Your task to perform on an android device: In the AllTrails App enter the location uttarakhand and select hiking trail and show the list of trails of uttarakhand
Image 0: 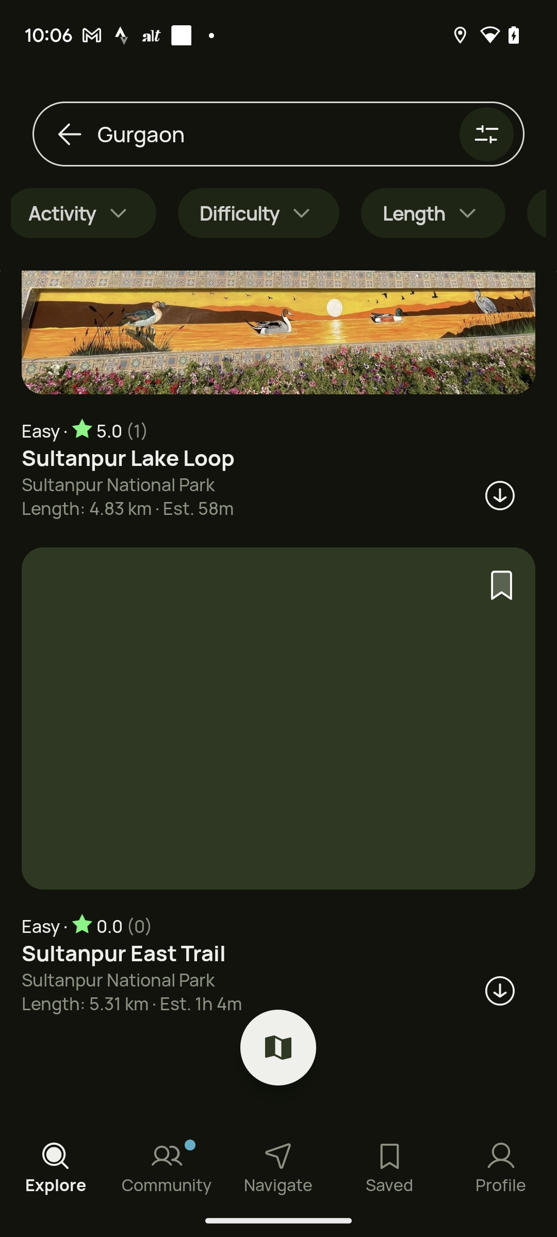
Click on the search  bar
Step 0: click (278, 134)
Image 3: 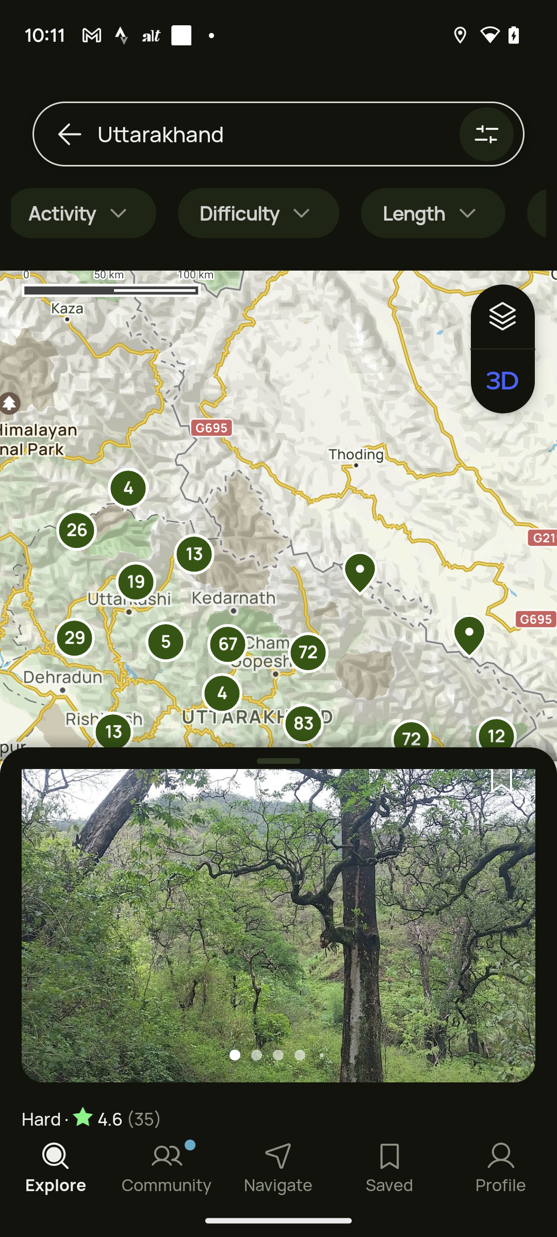
Click on the filter icon icon at the top right corner
Step 3: click (481, 134)
Image 4: 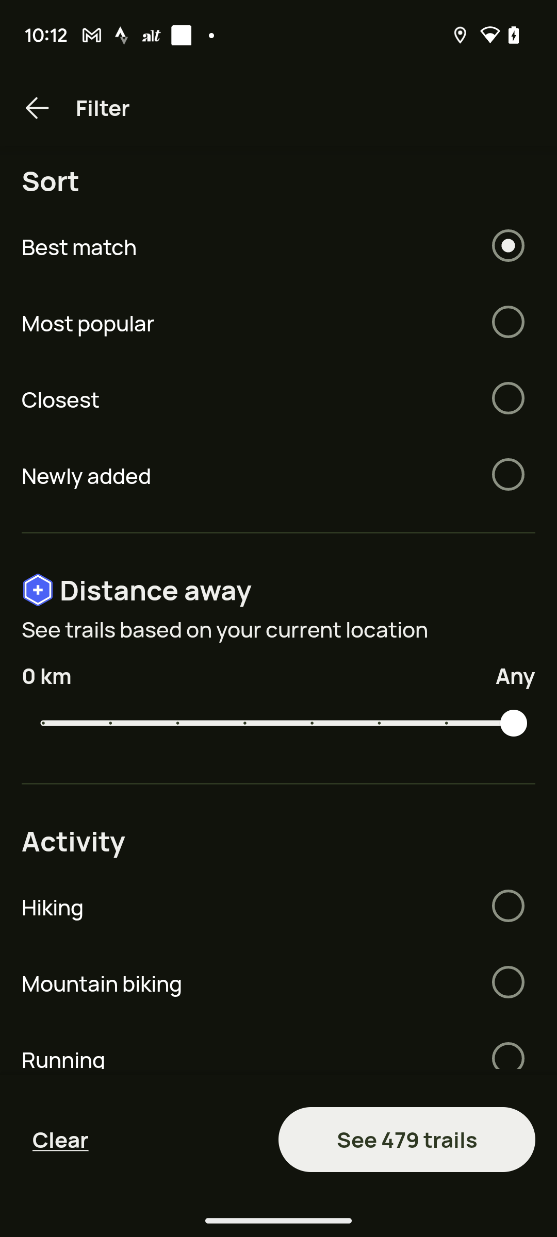
Select hiking option in activity
Step 4: click (273, 906)
Image 6: 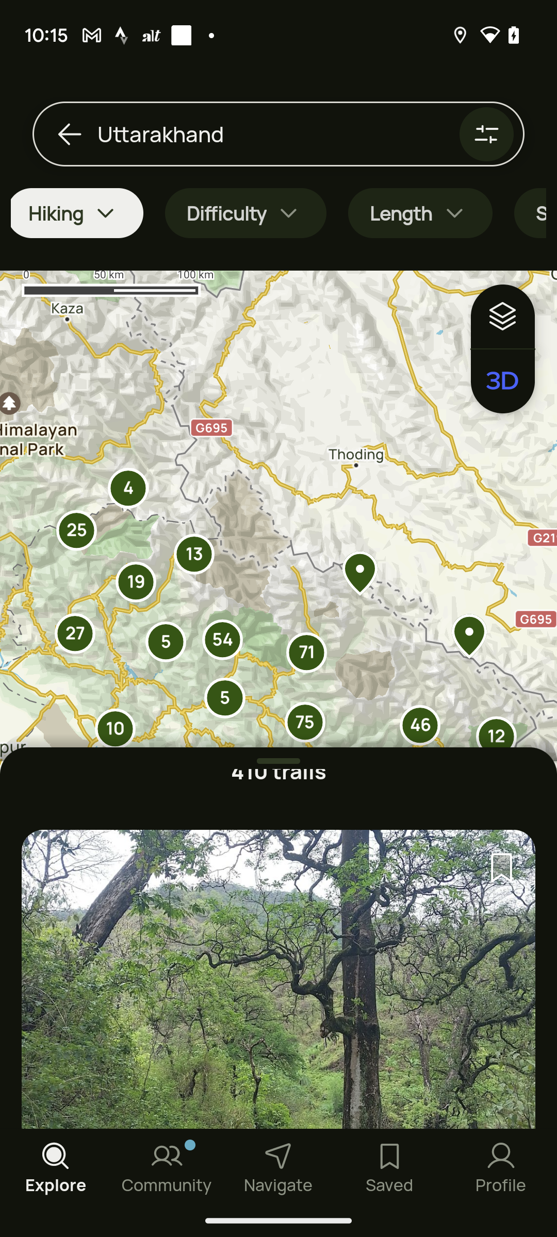
Swipe on the 410 trails
Step 6: scroll down
Image 7: 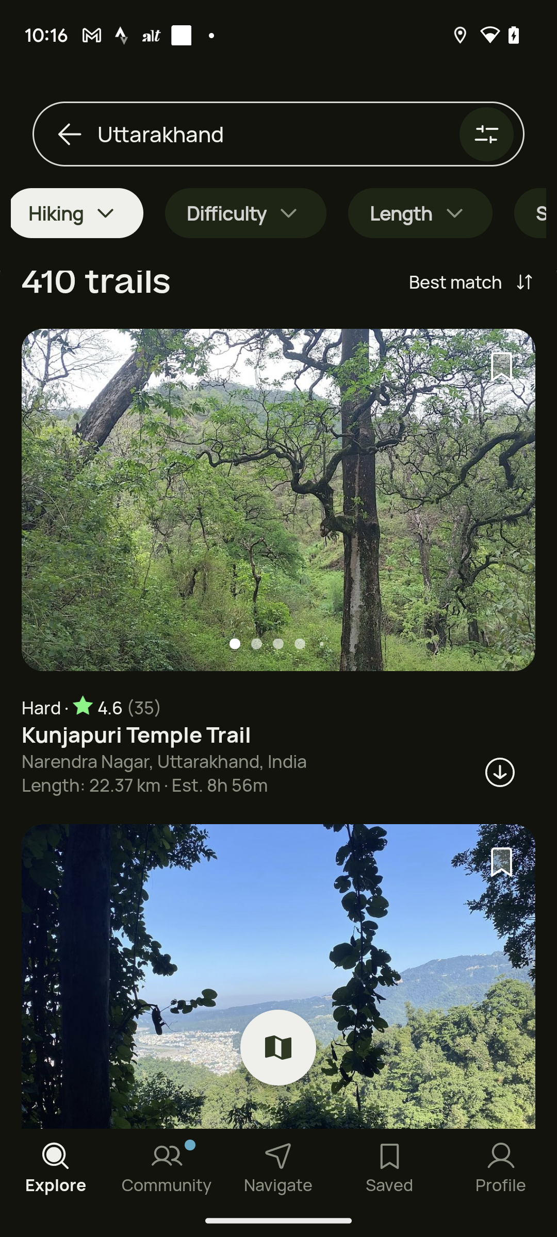
Swipe on the 410 trails
Step 7: scroll down
Image 8: 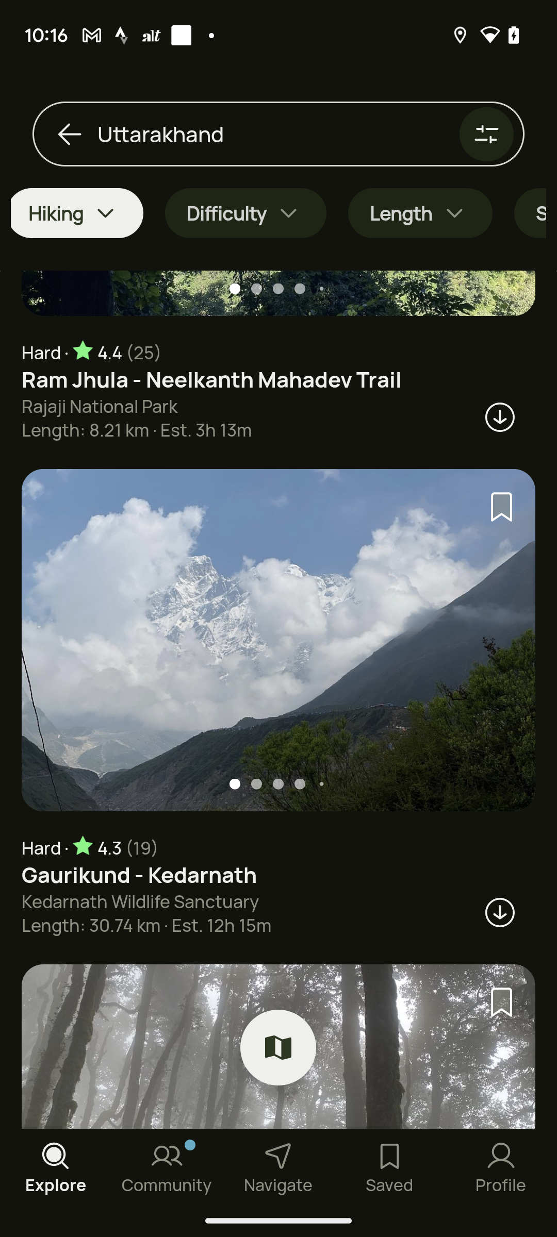
Swipe on the 410 trails
Step 8: scroll down